Your task to perform on an android device: I'd like to read the book in the Google Play Books app because it's one of my favorites.
Image 0: 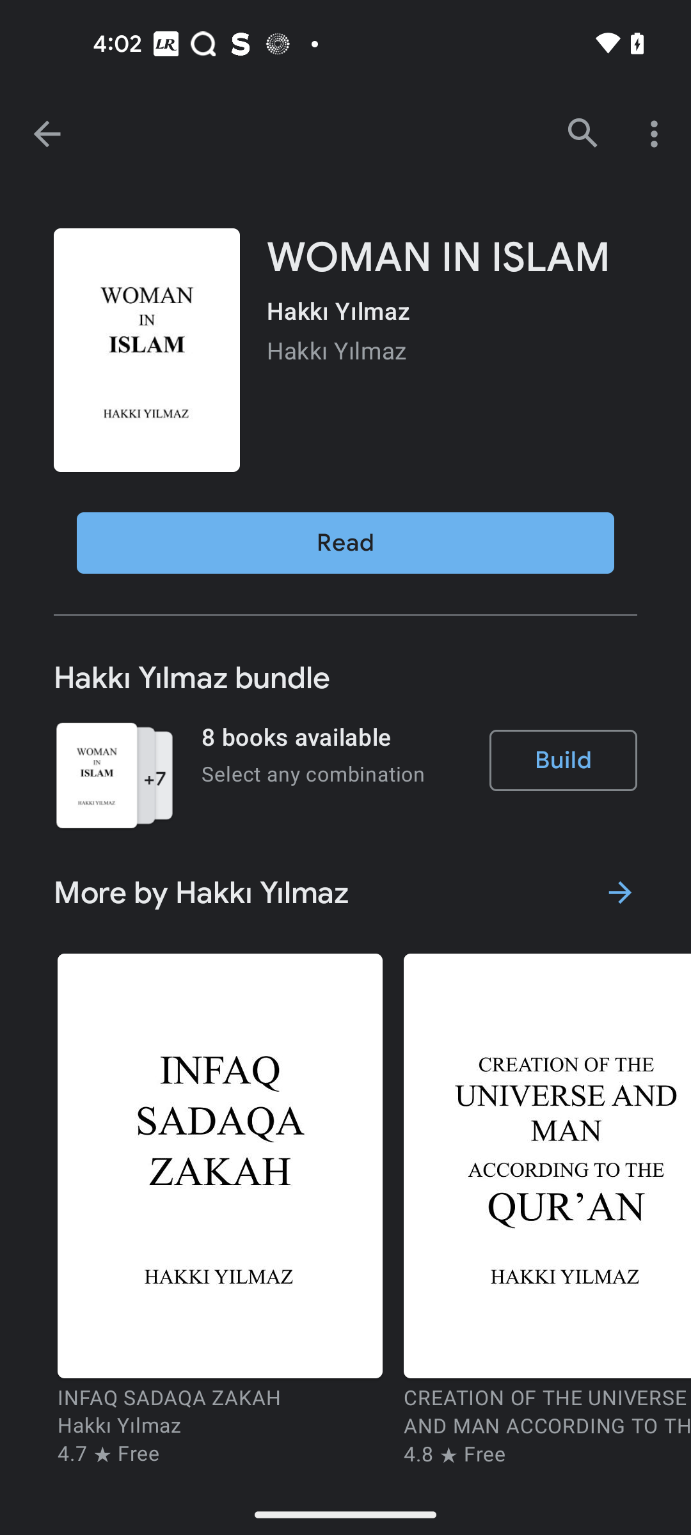
Click on the Read button
Step 0: click (345, 542)
Image 1: 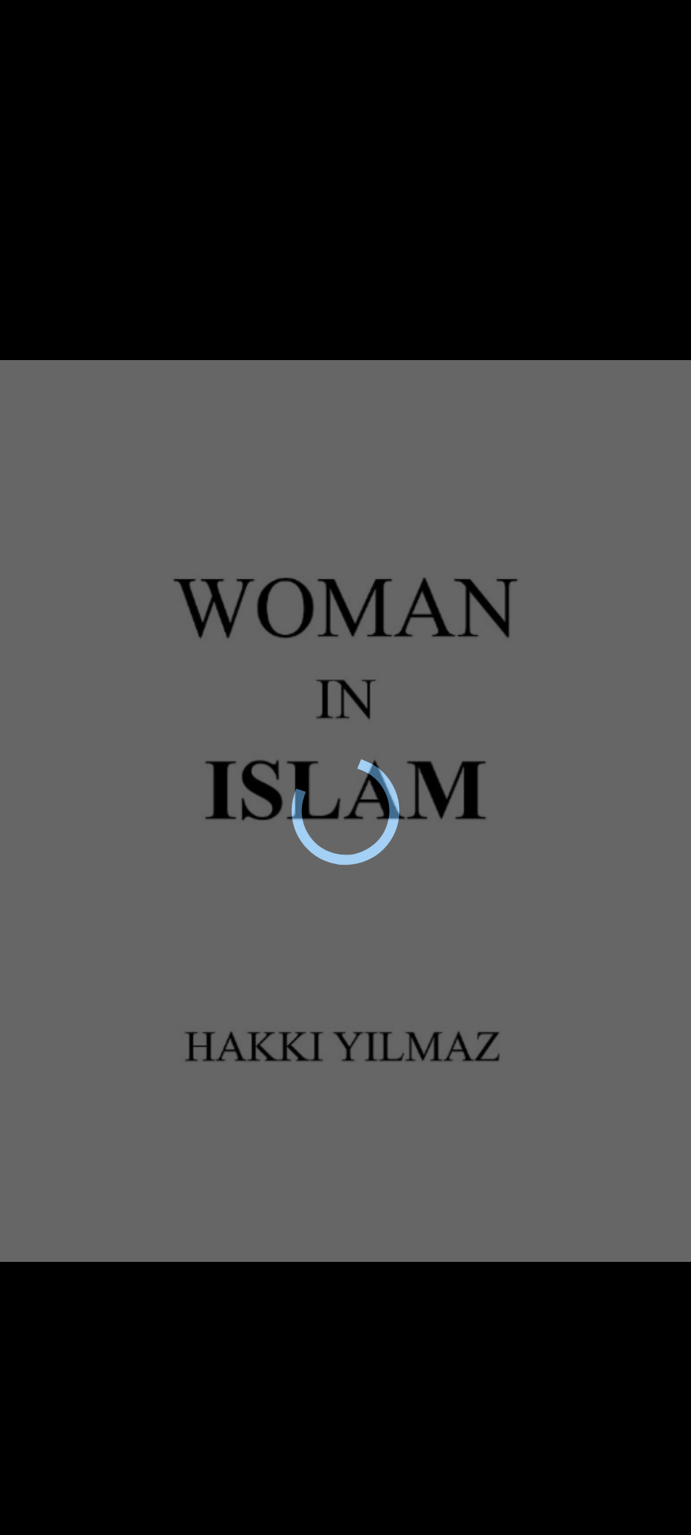
Click on the Read button
Step 1: wait
Image 2: 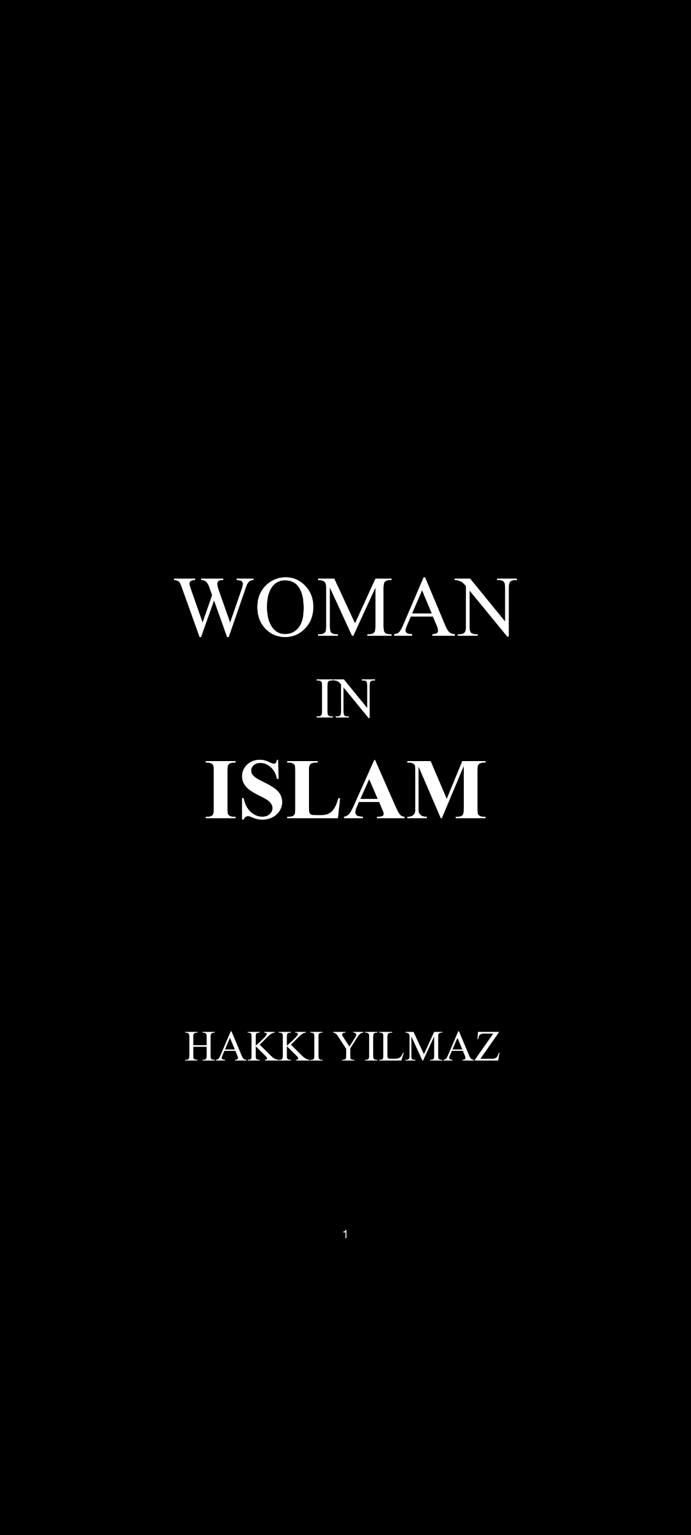
Swipe left to read the more 
Step 2: scroll right
Image 3: 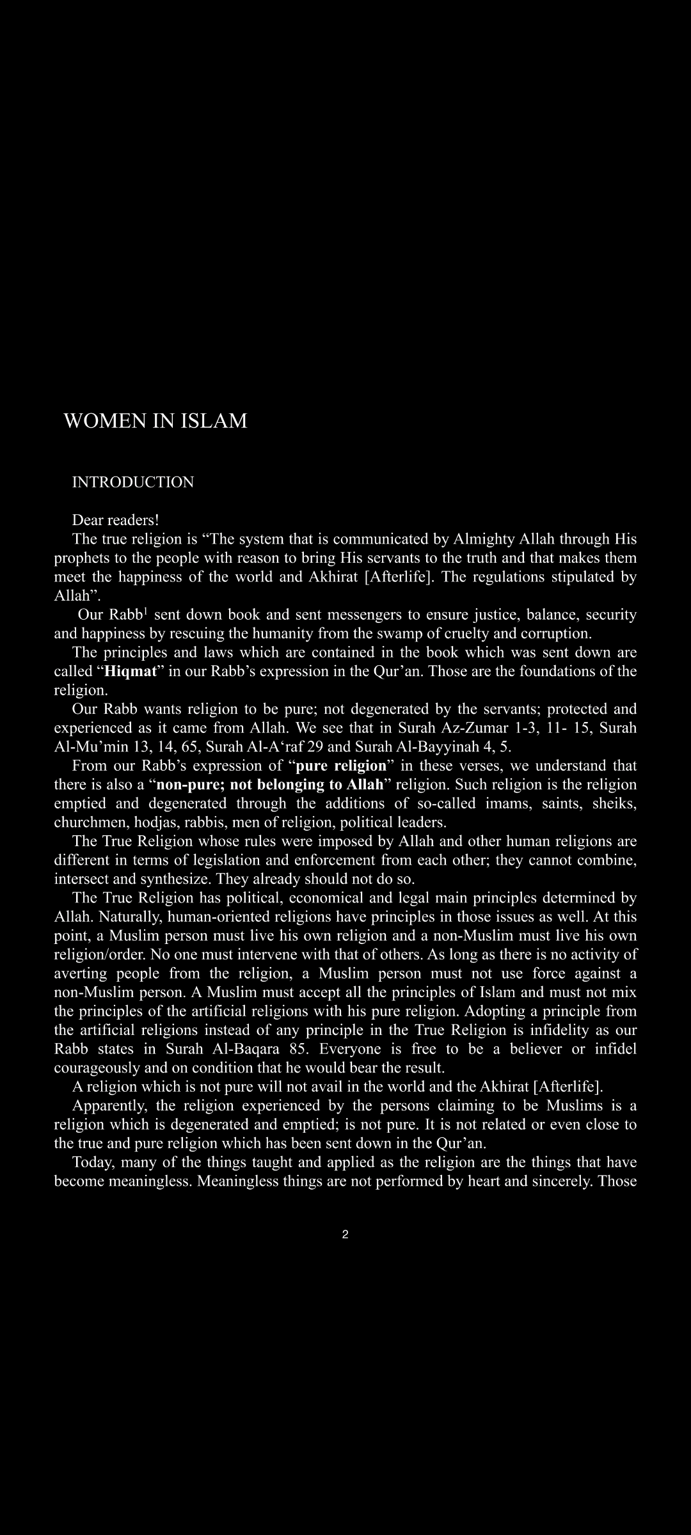
Swipe left to read the more 
Step 3: scroll right